Your task to perform on an android device: On the Contacts+ app, edit an existing contact.
Image 0: 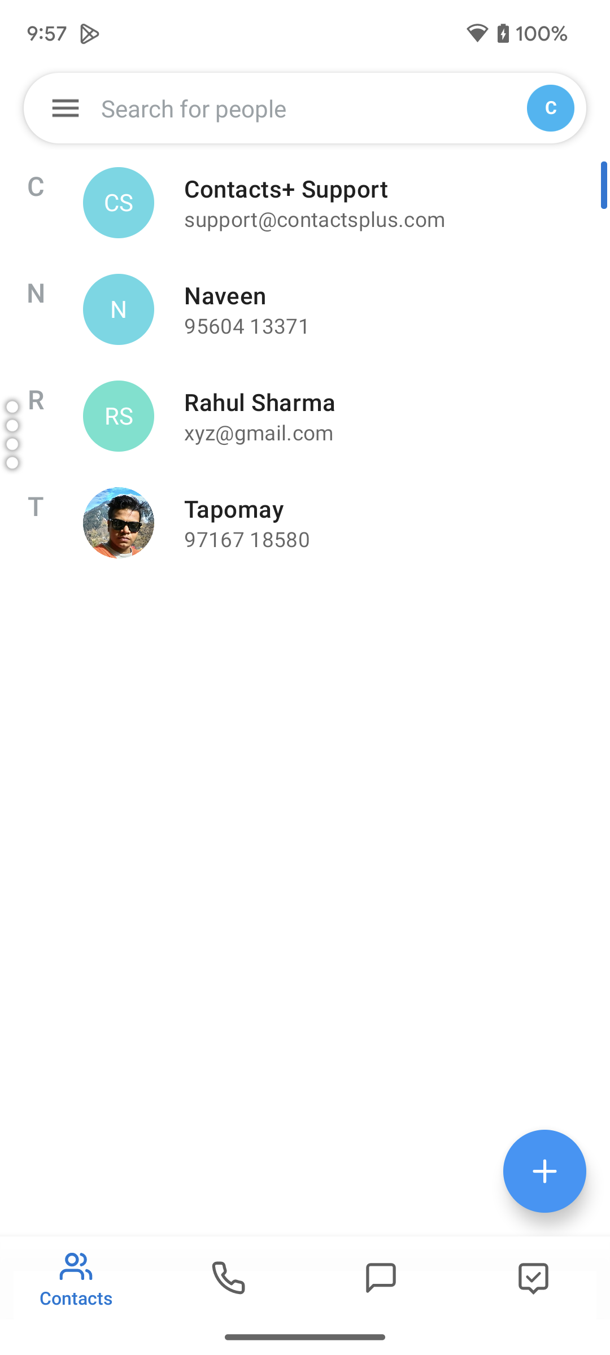
Click on the contact name, Rahul Sharma.
Step 0: click (379, 432)
Image 1: 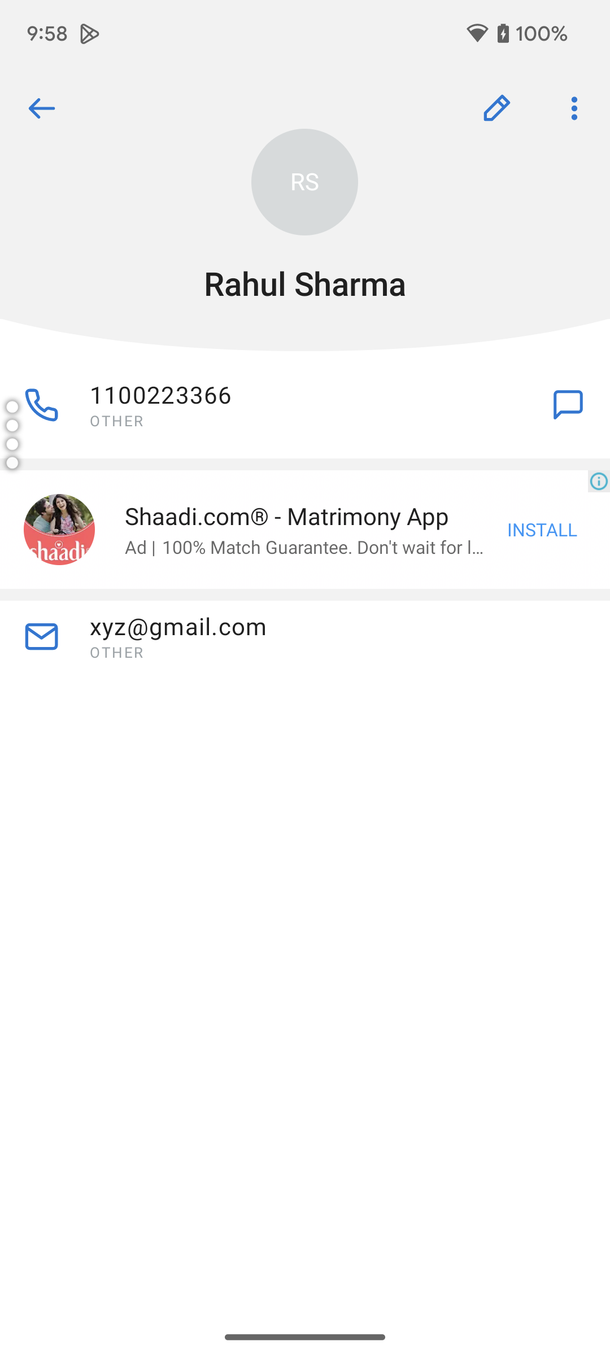
Click on the edit icon in the top-right corner of the screen.
Step 1: click (496, 108)
Image 2: 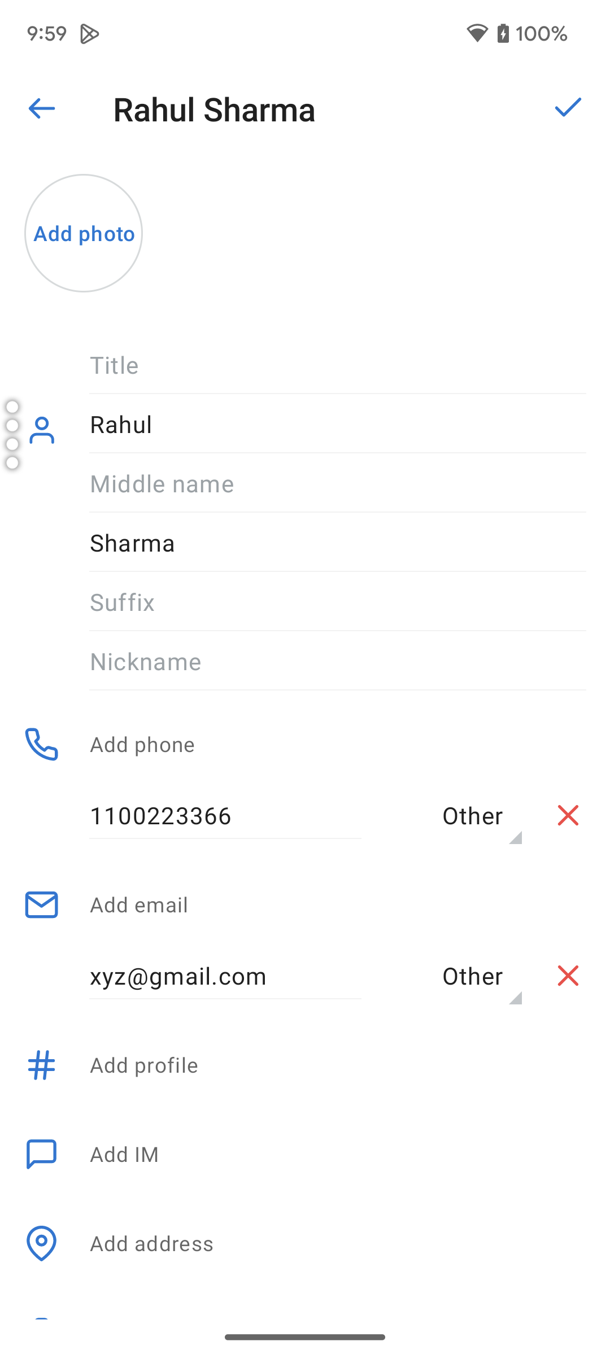
Click on the Add Phone option.
Step 2: click (225, 815)
Image 4: 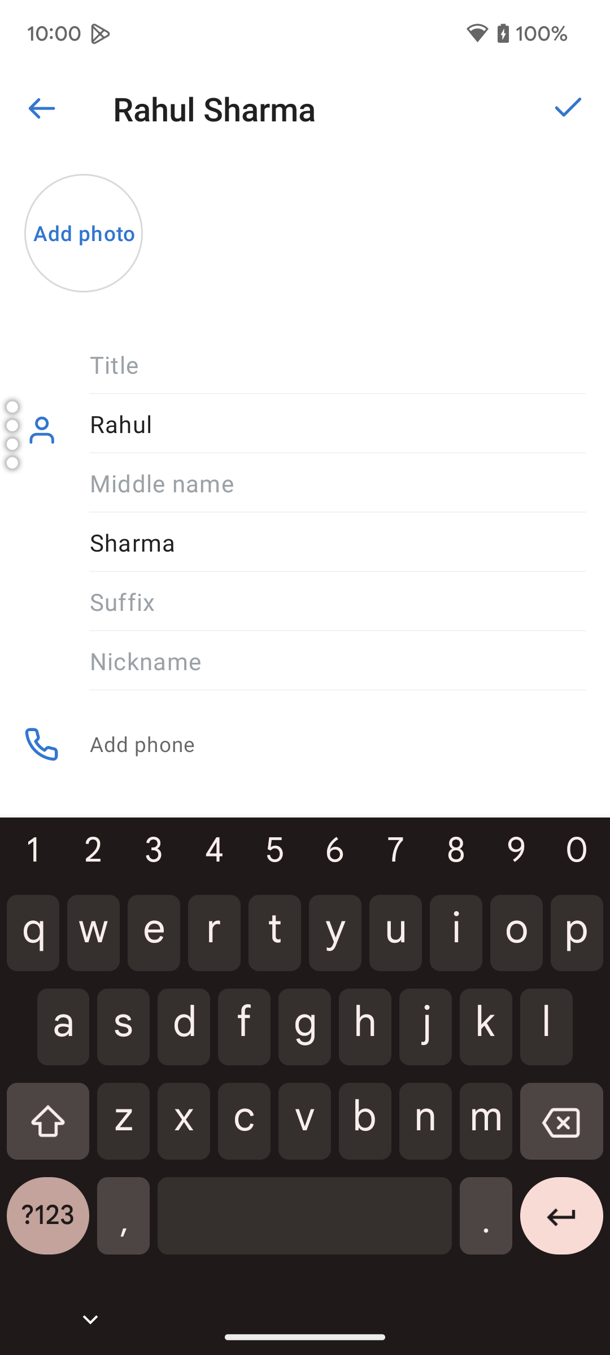
Click on the Add phone. 
Step 4: click (249, 775)
Image 5: 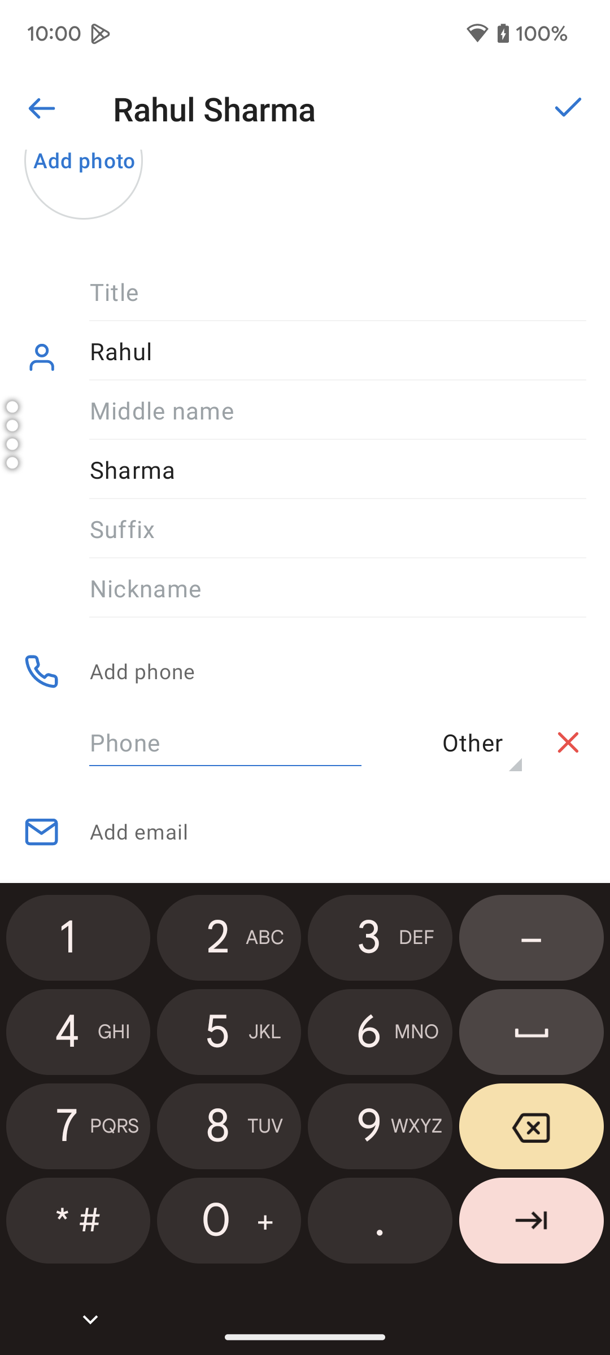
Type 1100223344 as the edited number.
Step 5: type "1100223344"